Your task to perform on an android device: Go to the Accidents and Emergencies section and view the First Aid Instructions for Fainting.
Image 0: 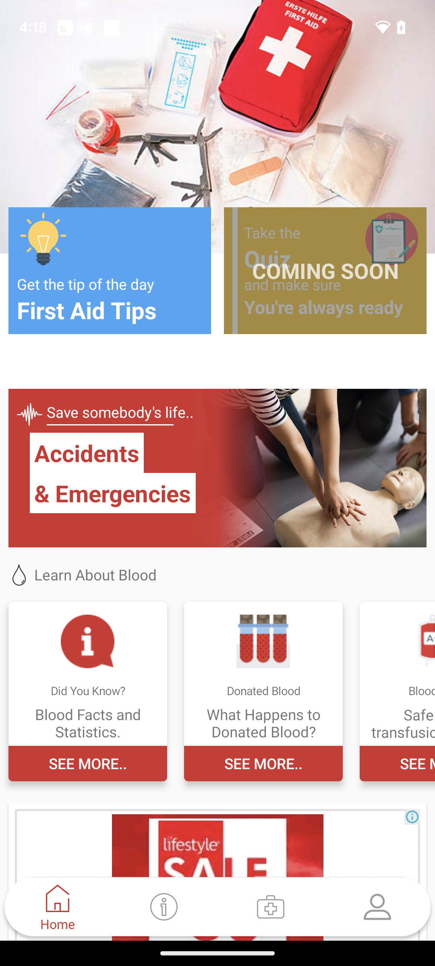
Click on Save Somebody's life..
Step 0: click (120, 412)
Image 1: 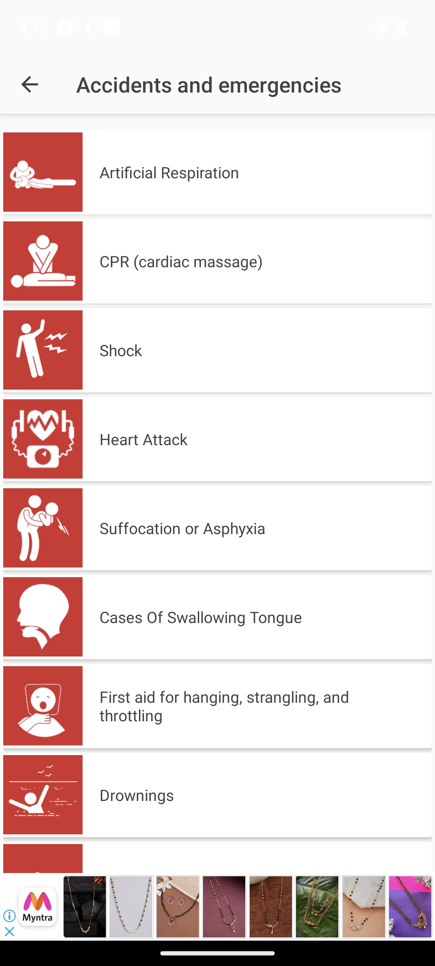
Scroll Up
Step 1: scroll down
Image 2: 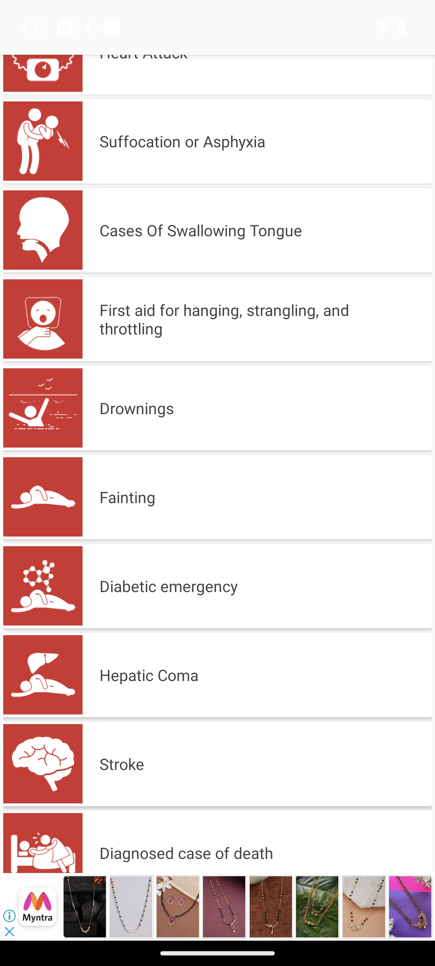
Click on Fainting Option at the left side of the screen
Step 2: click (257, 497)